Your task to perform on an android device: Use the Agoda app to see the specifics of the flights with the fastest journey times between Sao Paulo-Guarulhos International Airport and Beijing Capital International Airport (PEK).
Image 0: 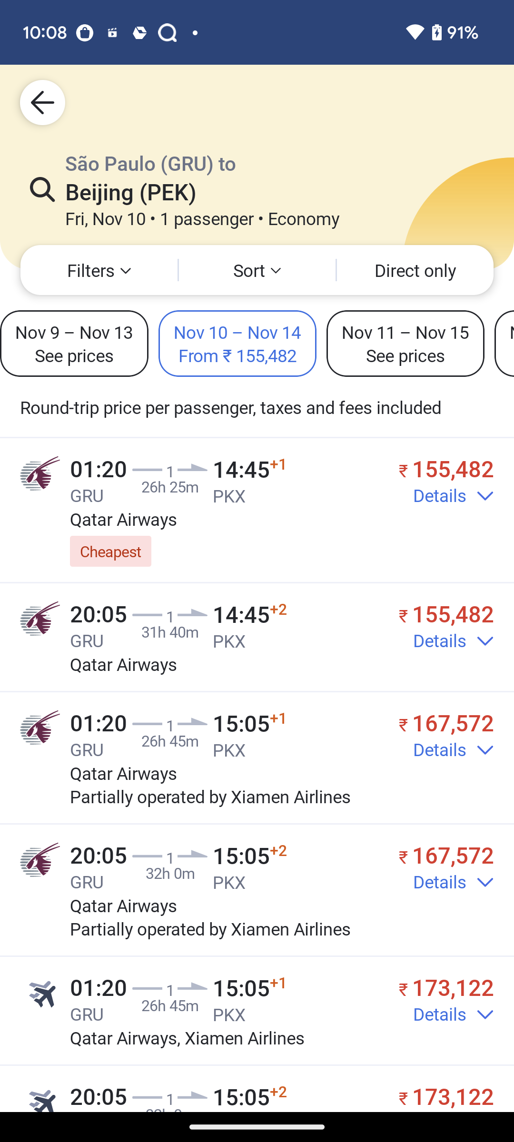
Click on the Sort filter
Step 0: click (249, 270)
Image 1: 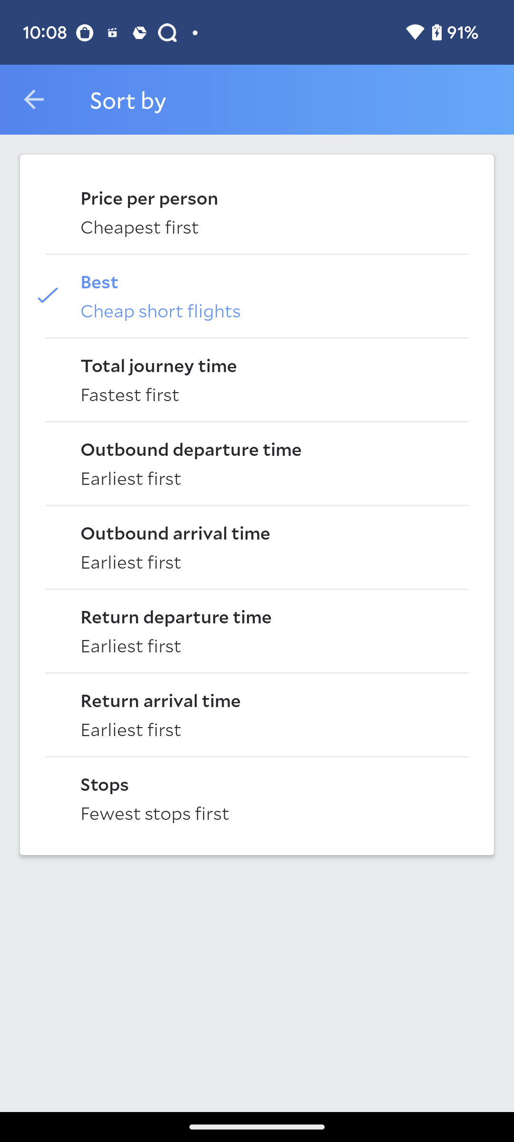
select the sort by Total journey time Fastest first
Step 1: click (151, 381)